Your task to perform on an android device: Open the Hiiker app and Search the location of Scotland and show the list of trails in Scotland
Image 0: 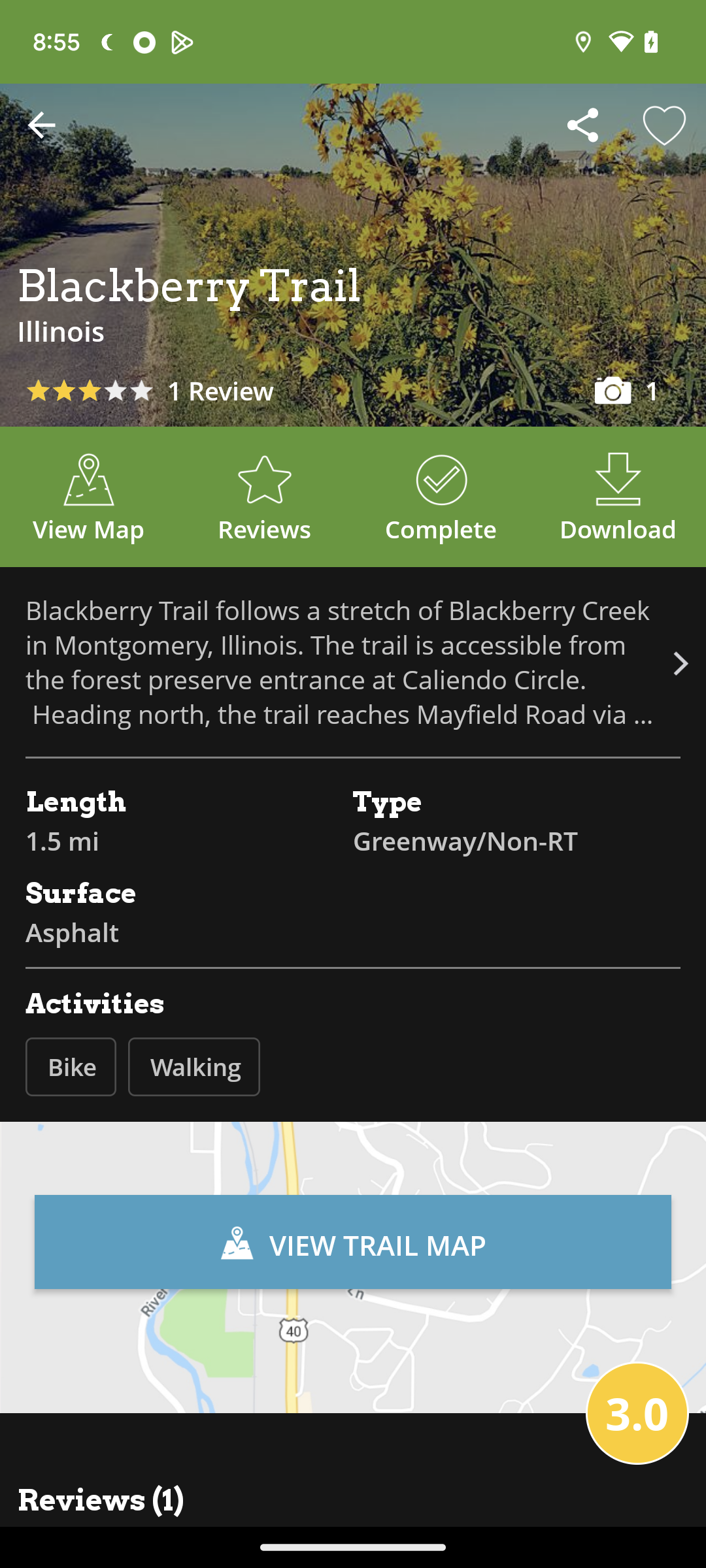
open Hiiker app
Step 0: open app "Hiiker"
Image 1: 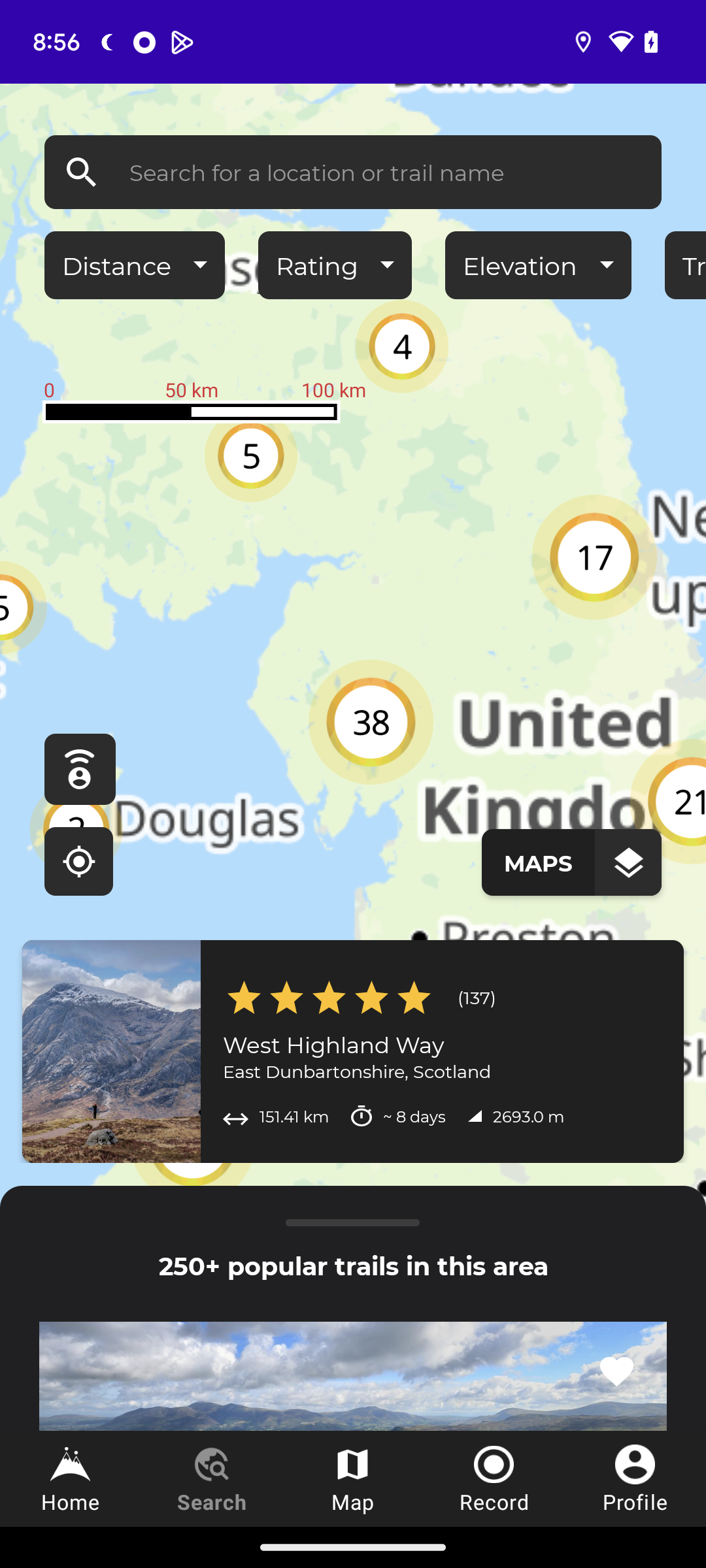
click on the search icon at the top left corner of the screen
Step 1: click (353, 172)
Image 2: 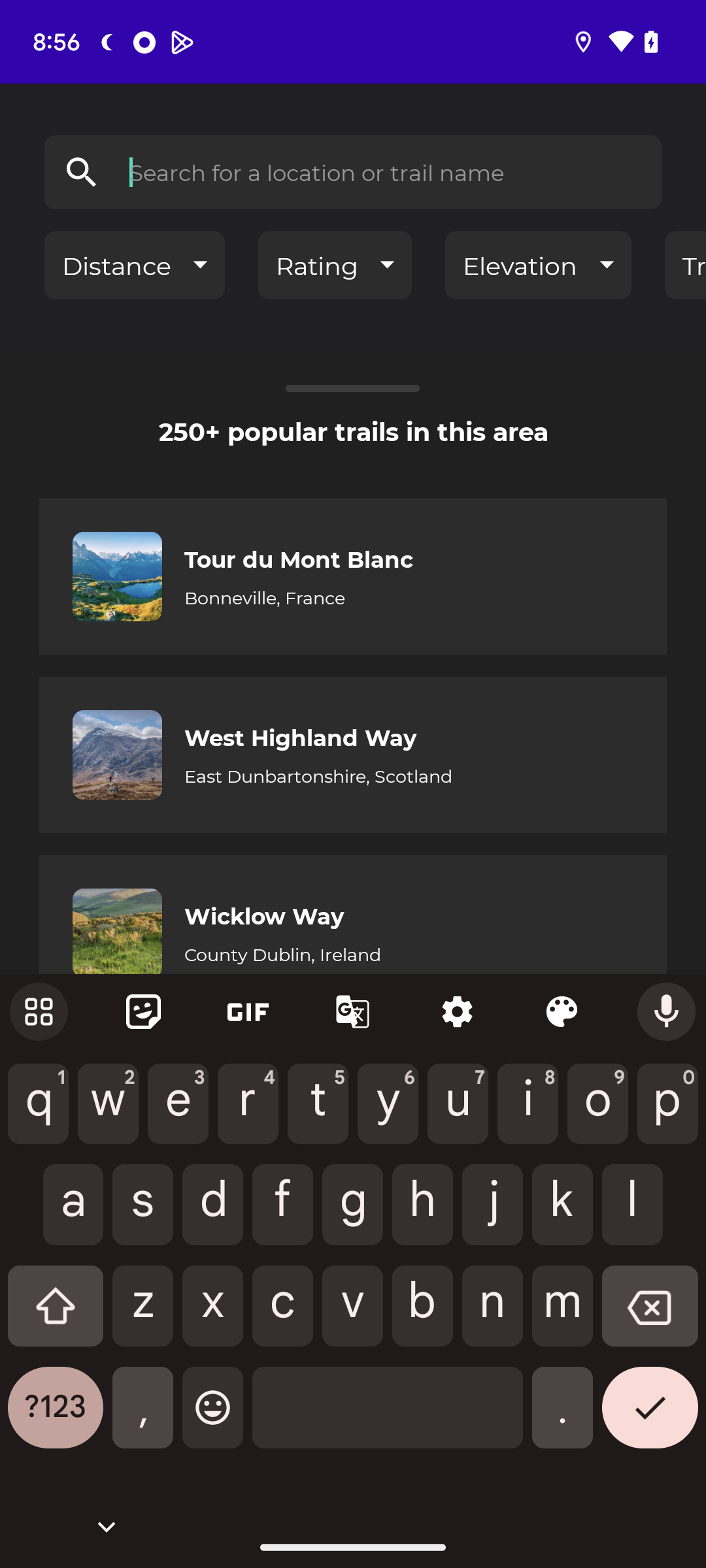
search Scotland 
Step 2: type "Scotland"
Image 3: 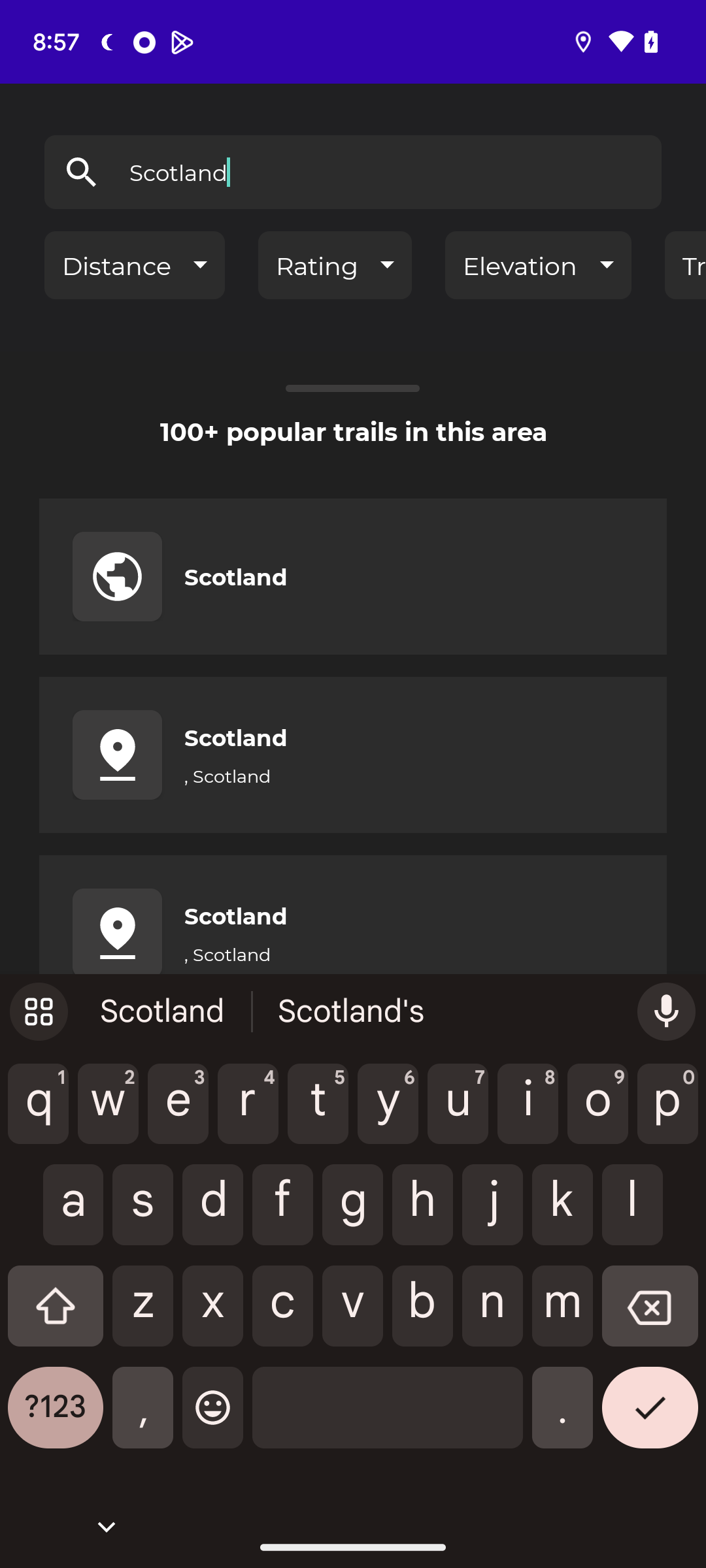
click on the first result
Step 3: click (397, 576)
Image 4: 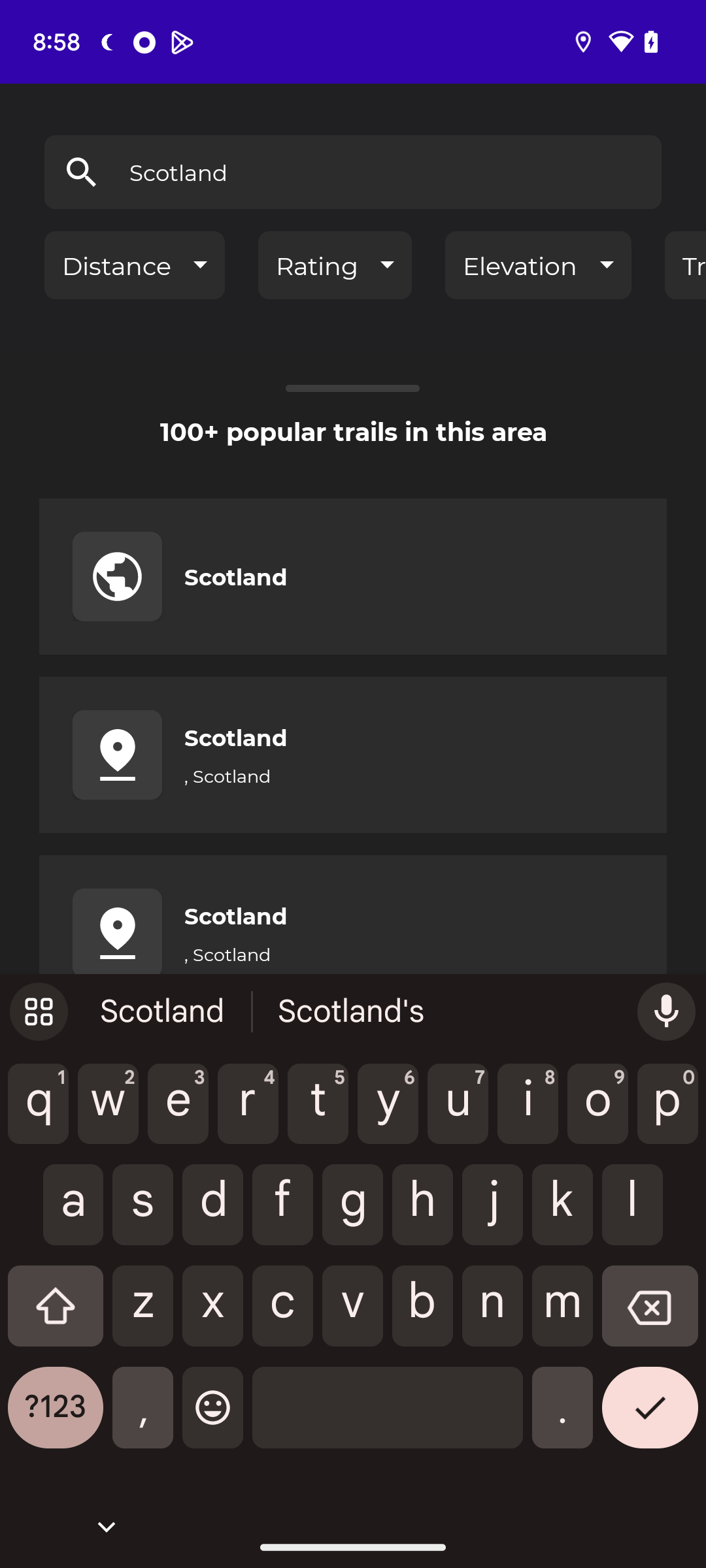
click on the first result
Step 4: click (397, 915)
Image 5: 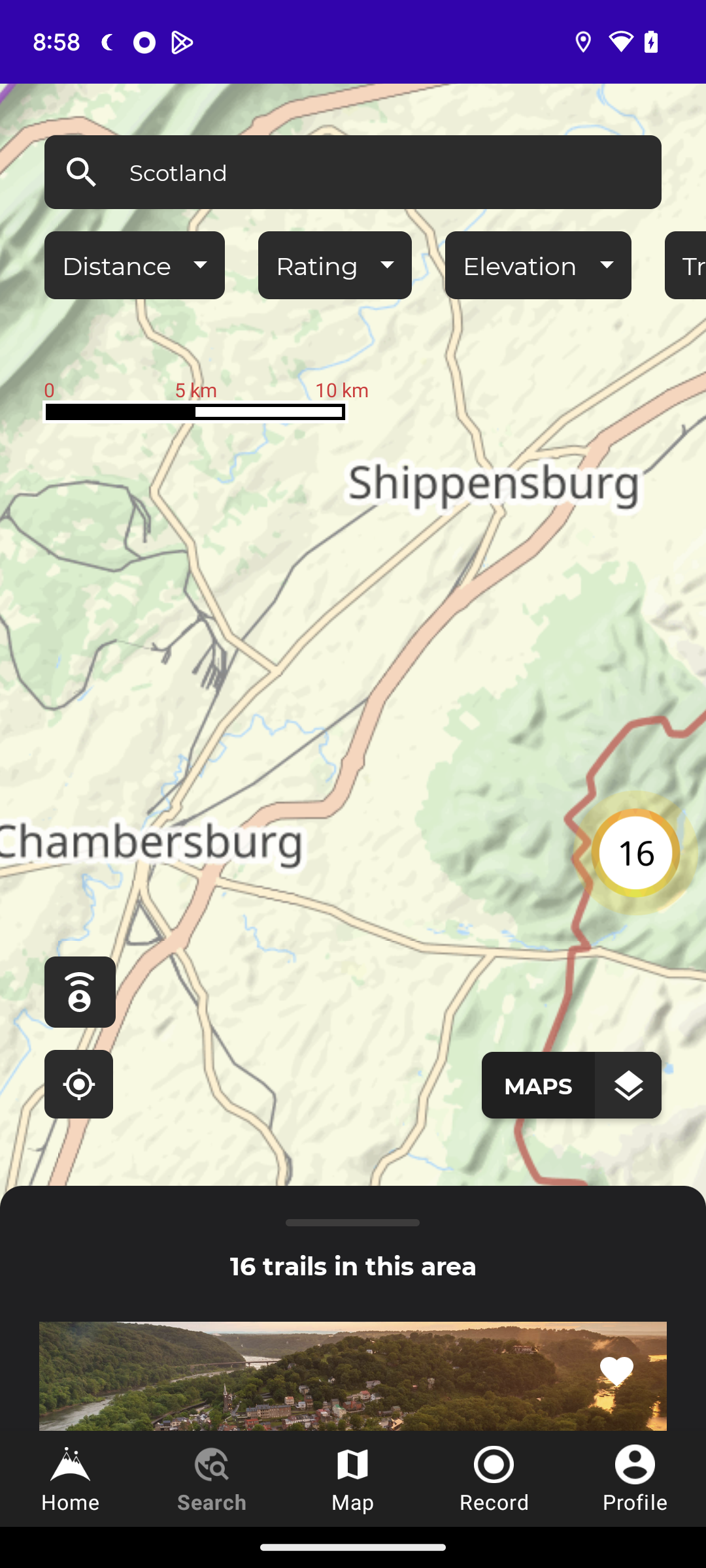
swipe up to view the list of trails 
Step 5: scroll down
Image 6: 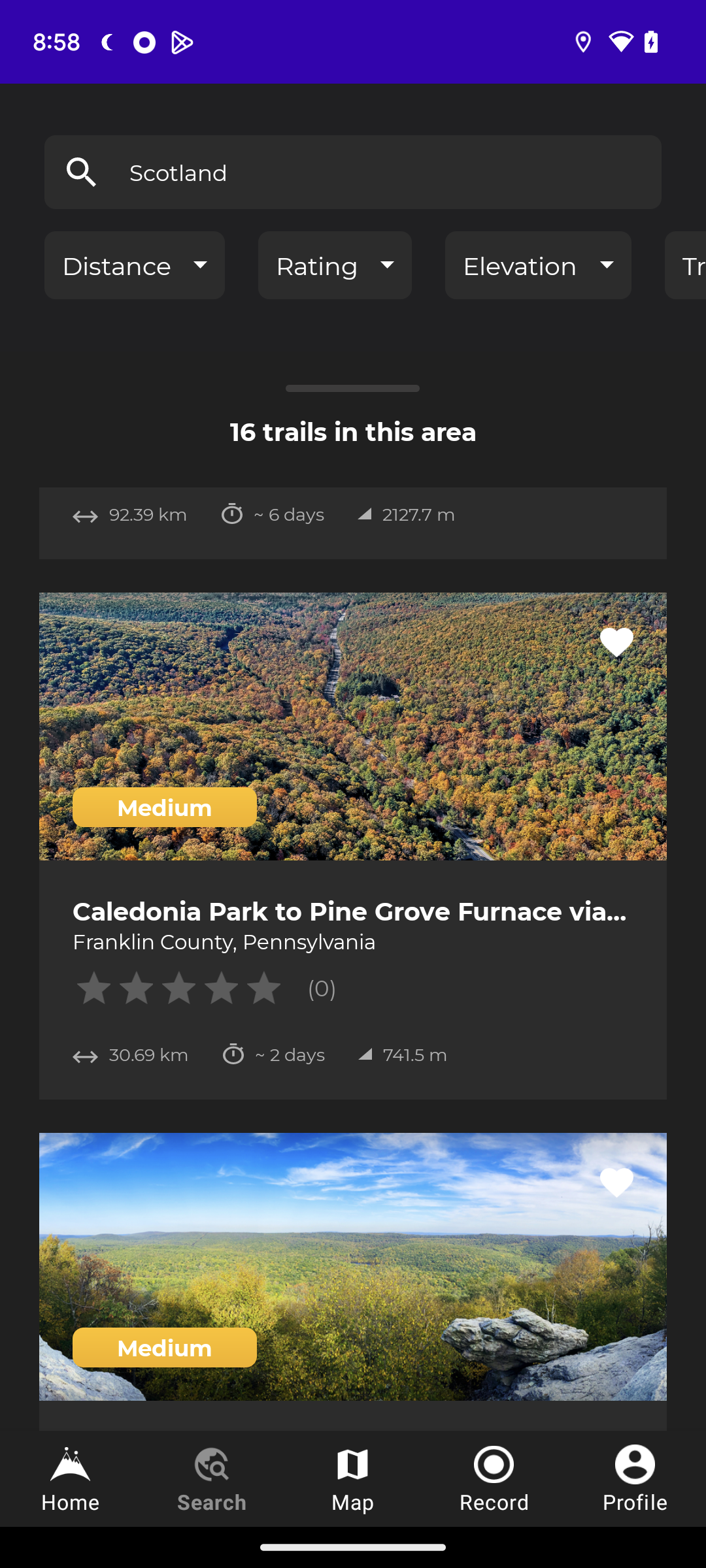
swipe up to view the list of trails 
Step 6: scroll down